Your task to perform on an android device: I will depart from Hamilton bus station at 10:55 AM, so view the details of the bus, such as departure and arrival timing, bus stops, etc. on the FlixBus app.
Image 0: 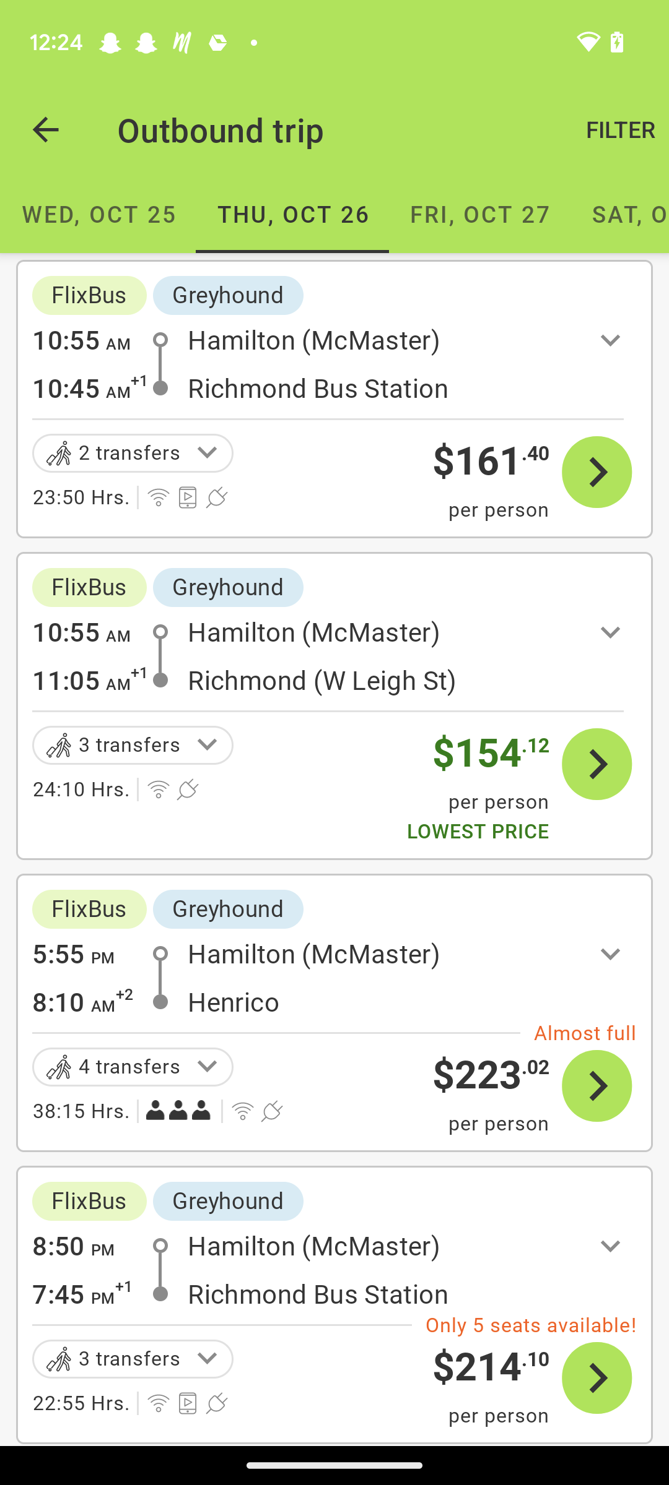
Click on the first tab.
Step 0: click (334, 295)
Image 1: 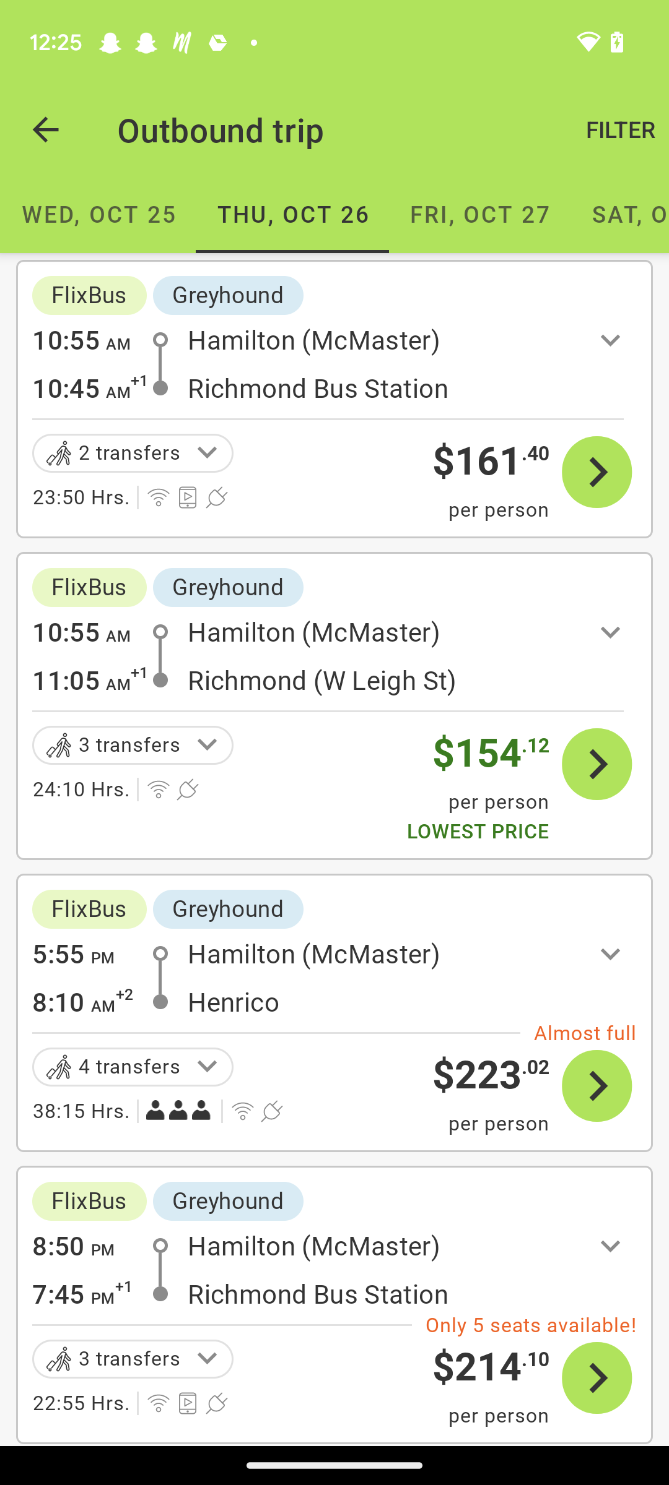
Click on the first tab.
Step 1: click (385, 339)
Image 2: 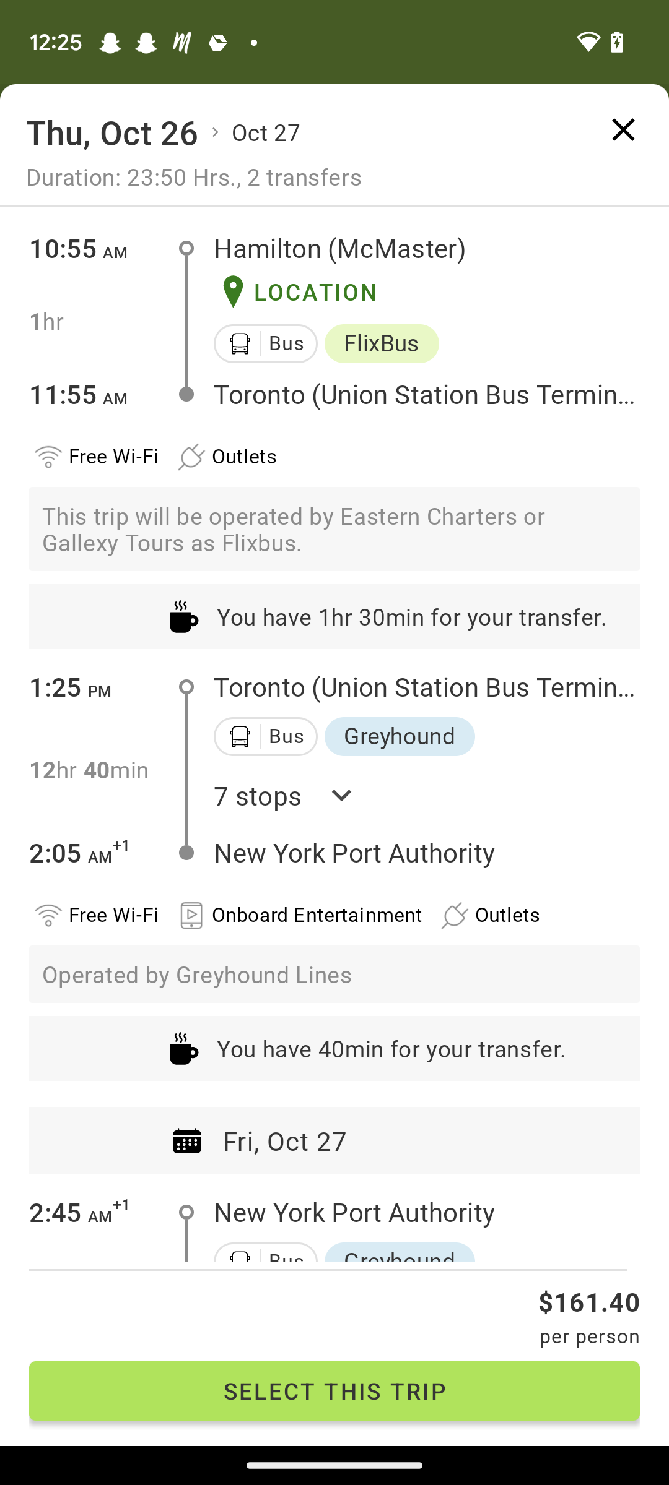
Click on the "down-side" icon on the right side of the text "7 Stops".
Step 2: click (334, 800)
Image 3: 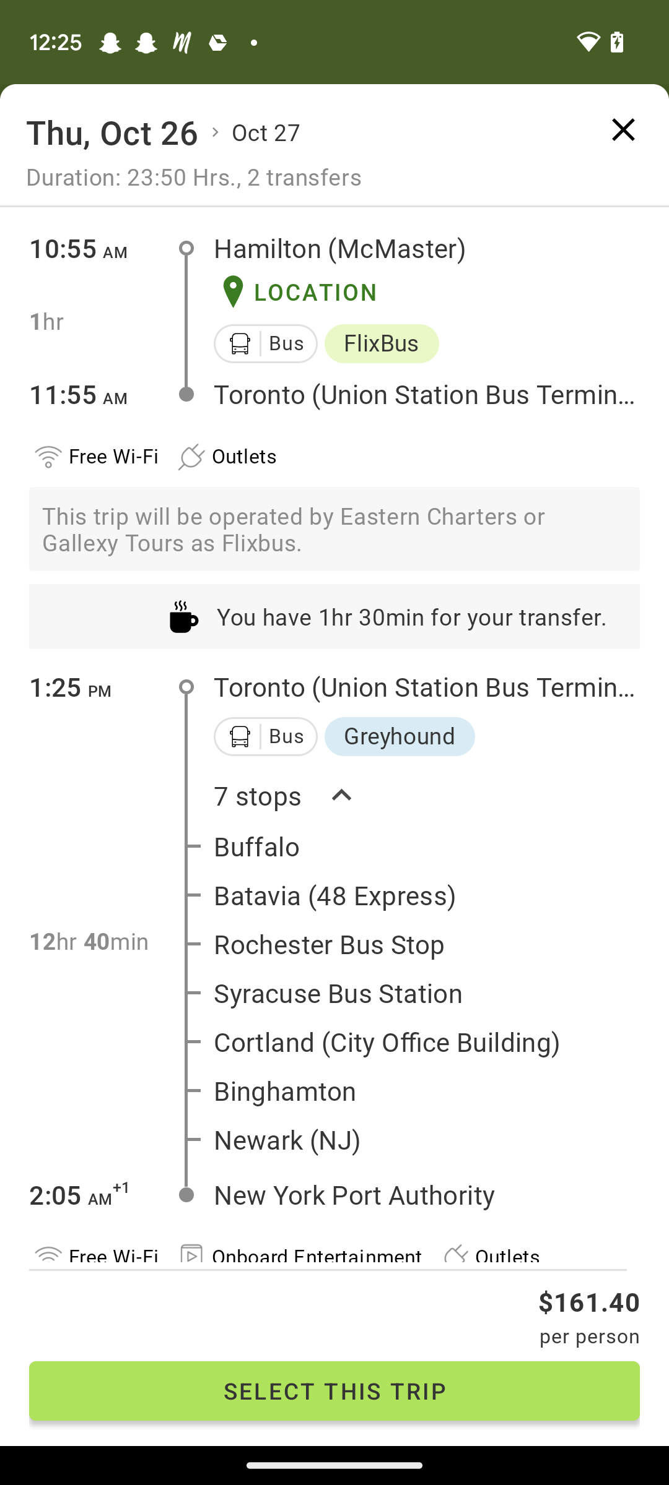
Scroll Up
Step 3: scroll down
Image 4: 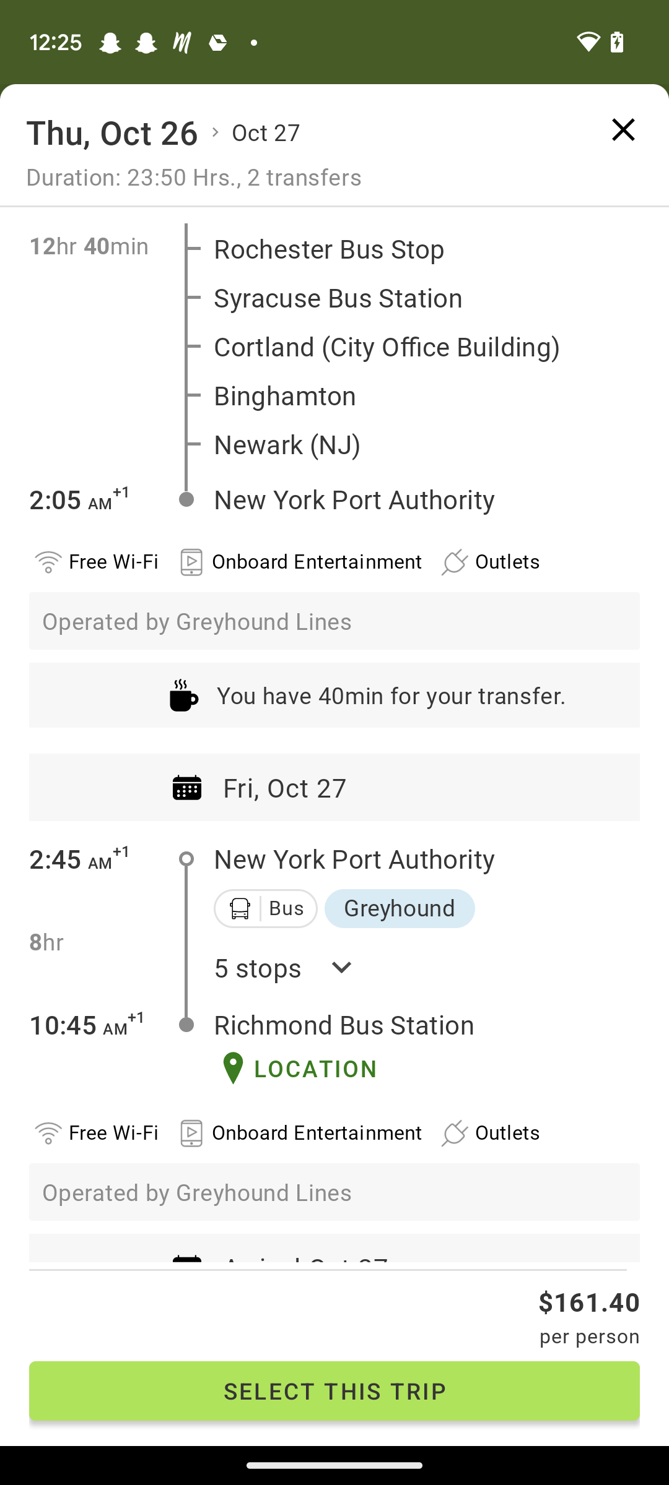
Click on the "down-side" icon on the right side of the text "5 Stops".
Step 4: click (334, 995)
Image 5: 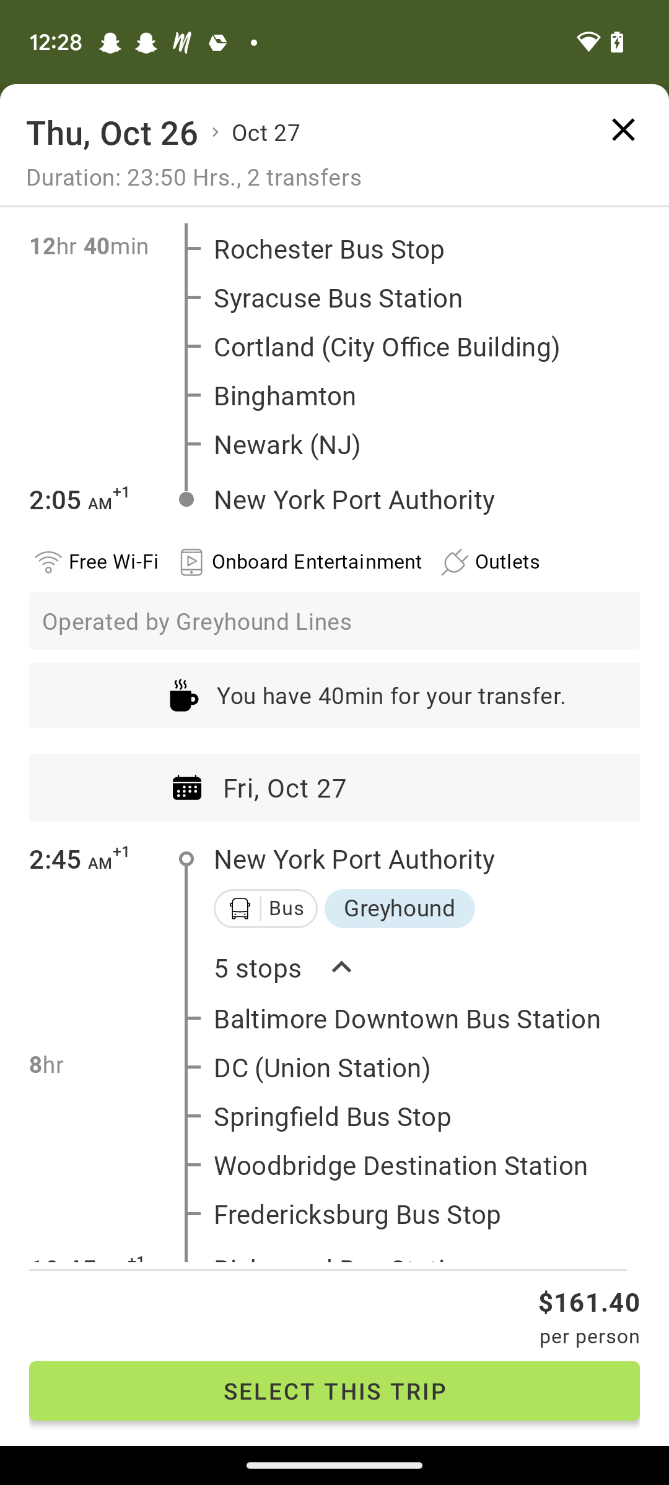
Scroll up
Step 5: scroll down